Your task to perform on an android device: I'd want to use the Flora app to identify a plant photo from the gallery in order to learn more about it.
Image 1: 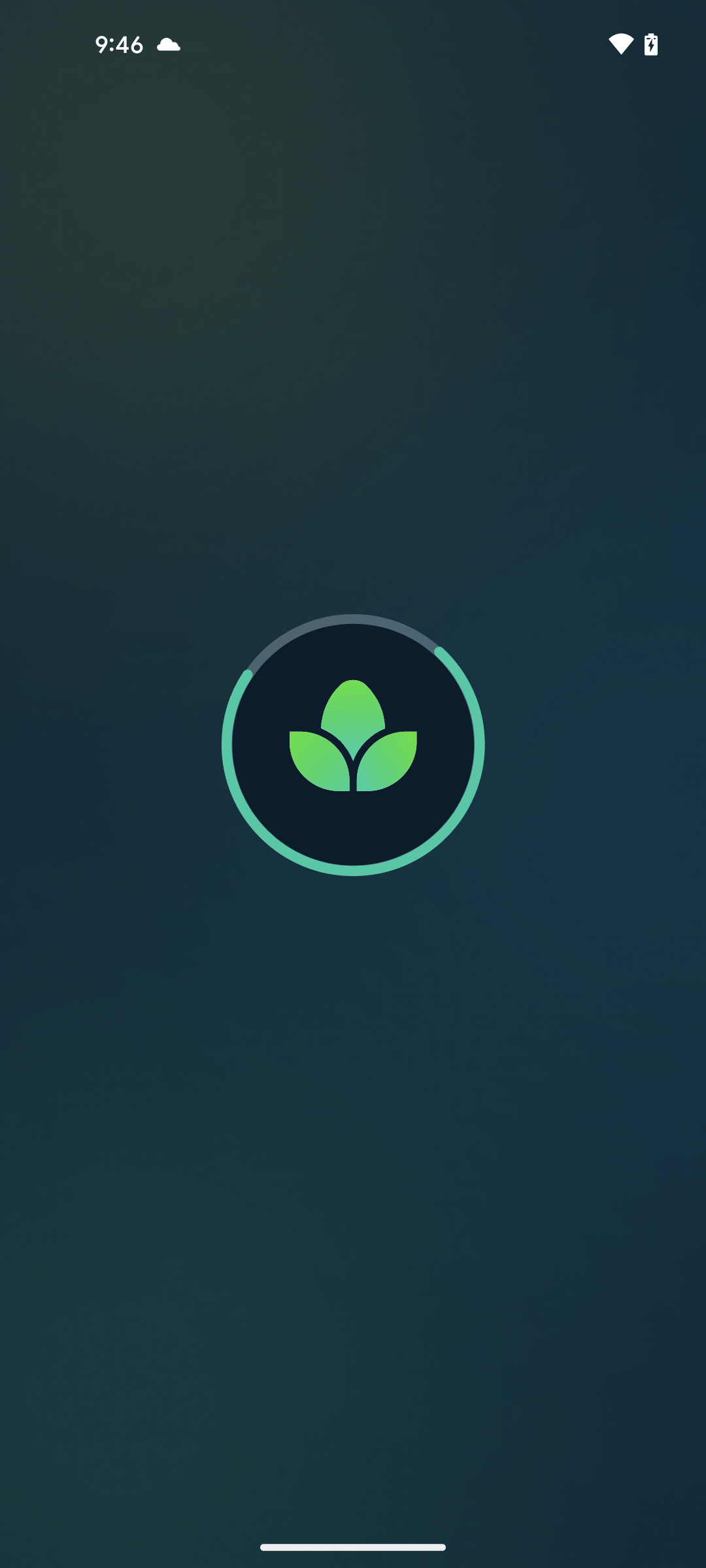
open the Flora app
Step 1: wait
Image 2: 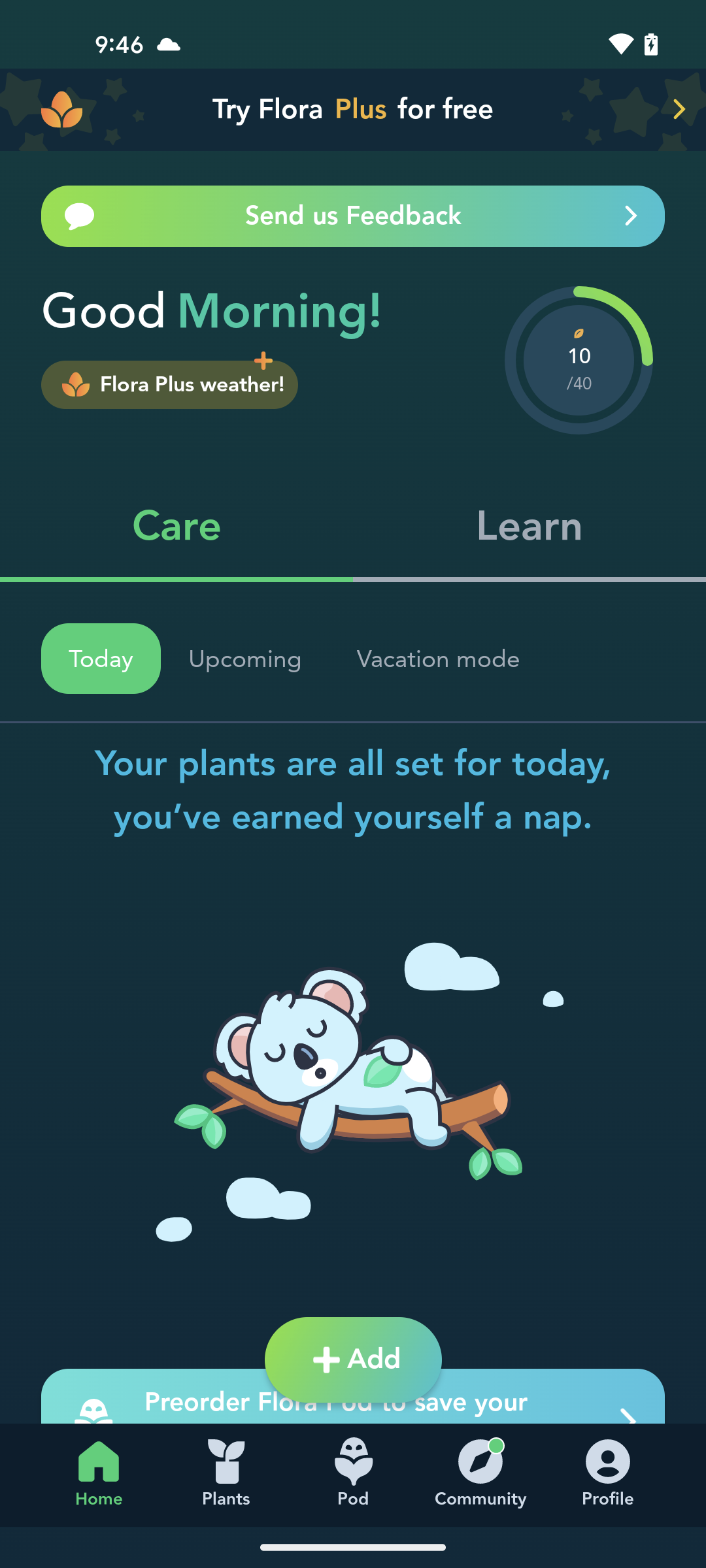
click on Add button
Step 2: click (374, 1360)
Image 3: 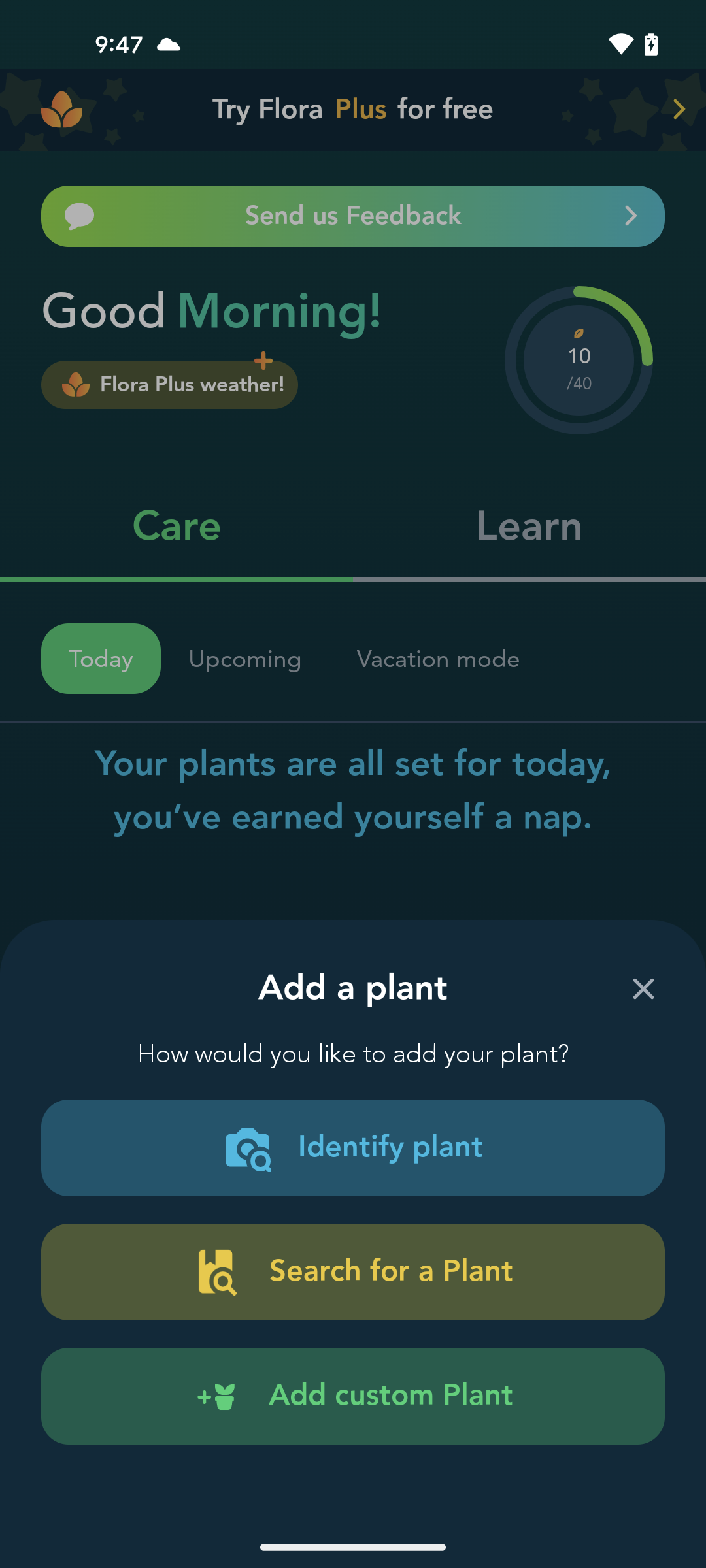
click on identify plant option
Step 3: click (390, 1147)
Image 4: 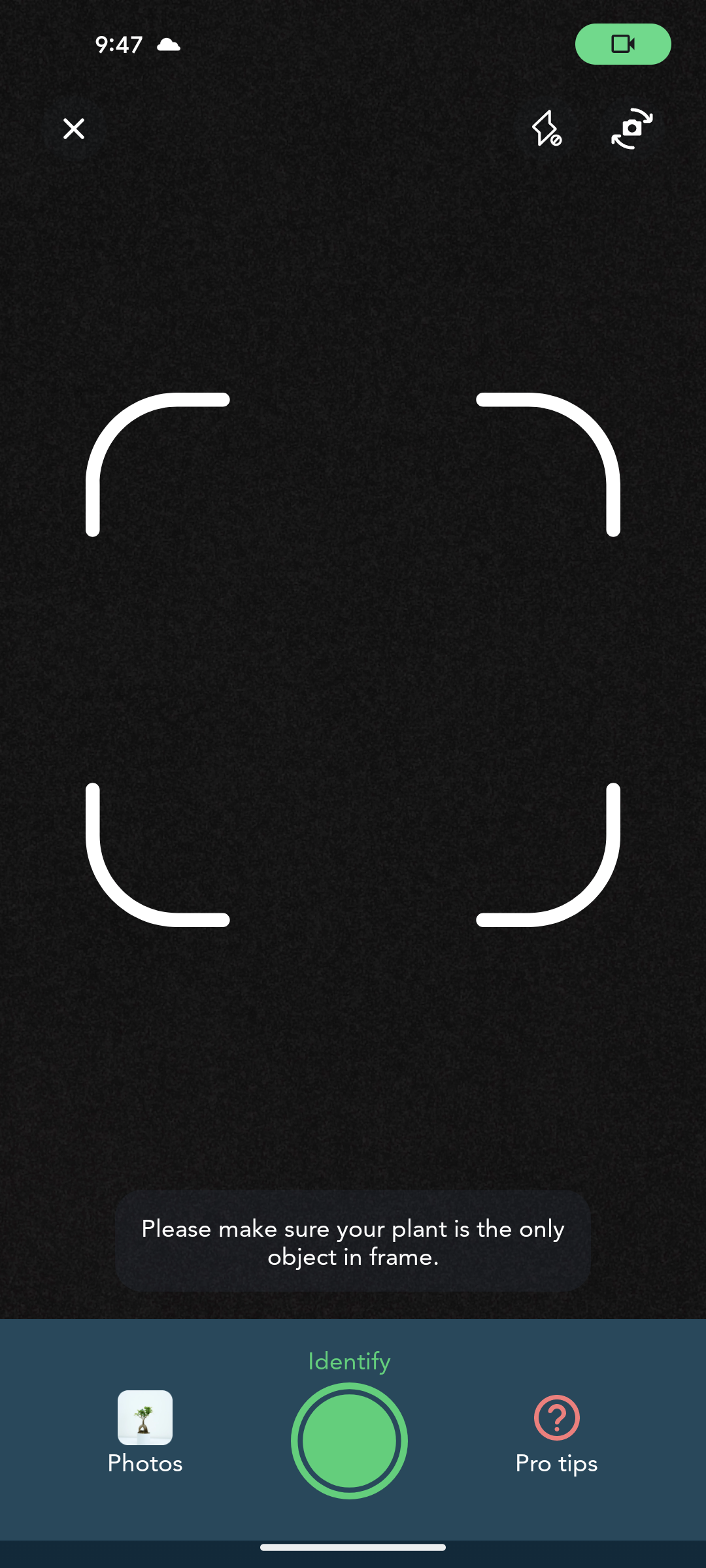
click on photos option
Step 4: click (114, 1426)
Image 5: 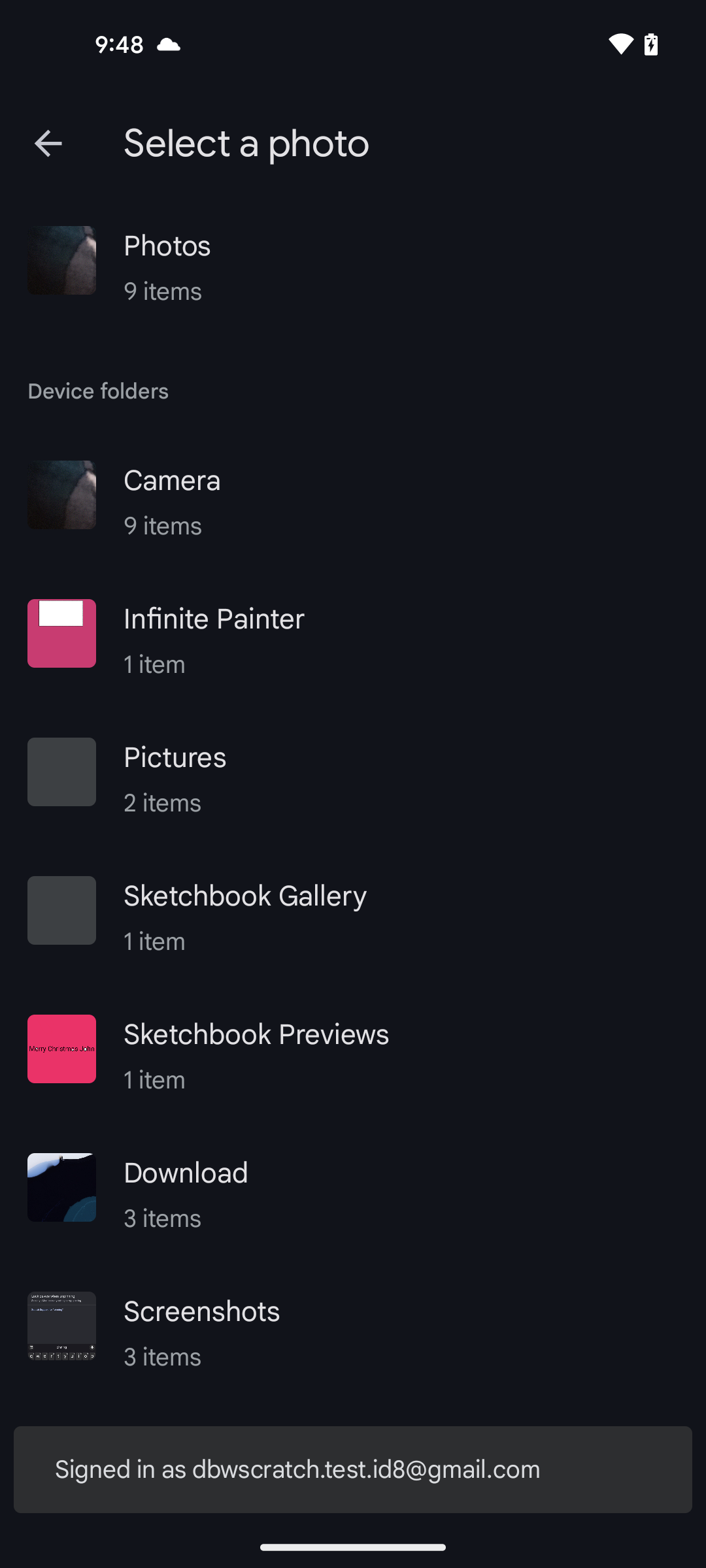
click on camera option
Step 5: click (228, 484)
Image 6: 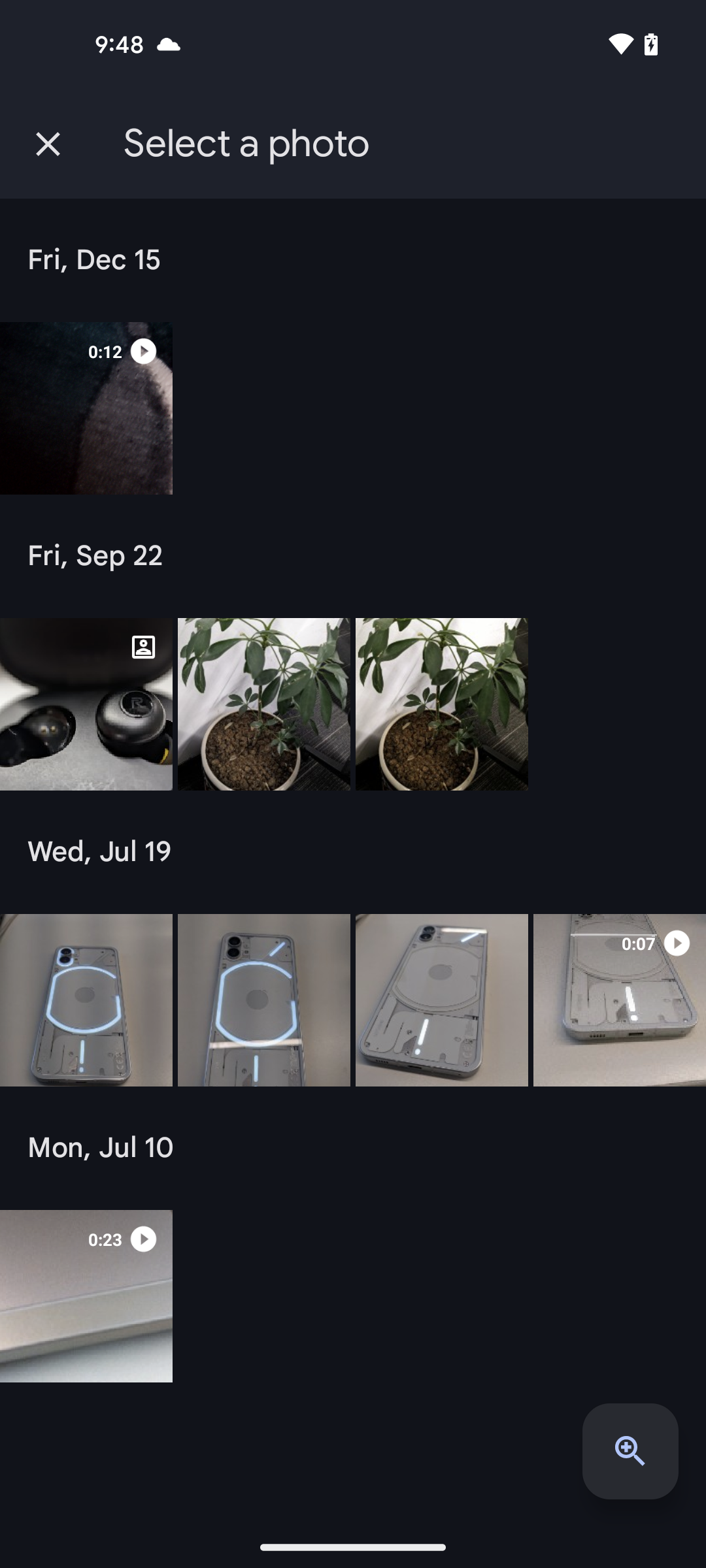
select the plant photo
Step 6: click (263, 704)
Image 7: 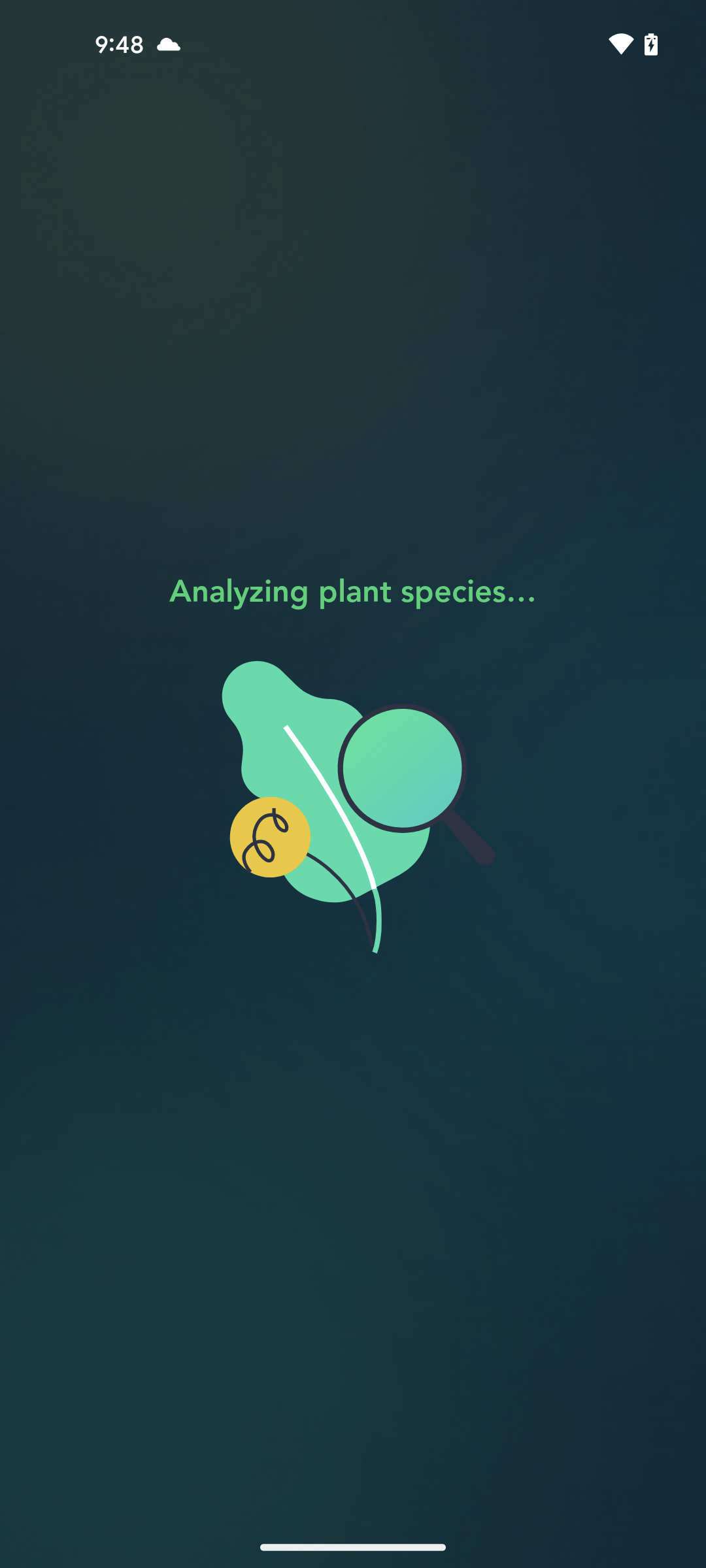
select the plant photo
Step 7: wait